Your task to perform on an android device: The Beech wood L-shaped sofa looks good. Compare the price of the Beech Wood L-Shape Sofa with similar products in the Homzmart app.
Image 0: 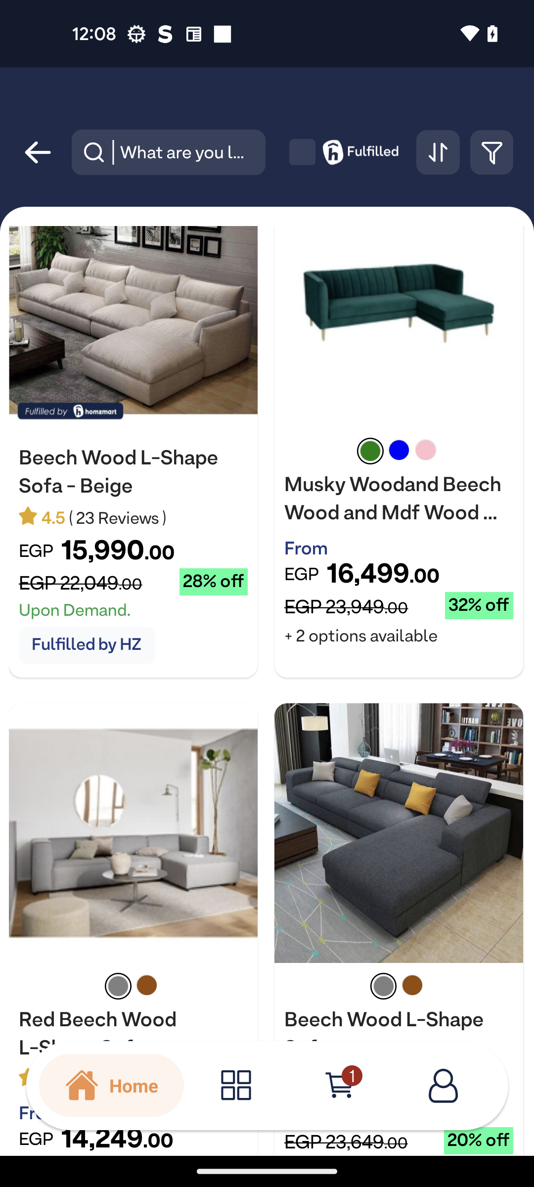
Open the Beech Wood L-Shape Sofa product
Step 0: click (140, 411)
Image 1: 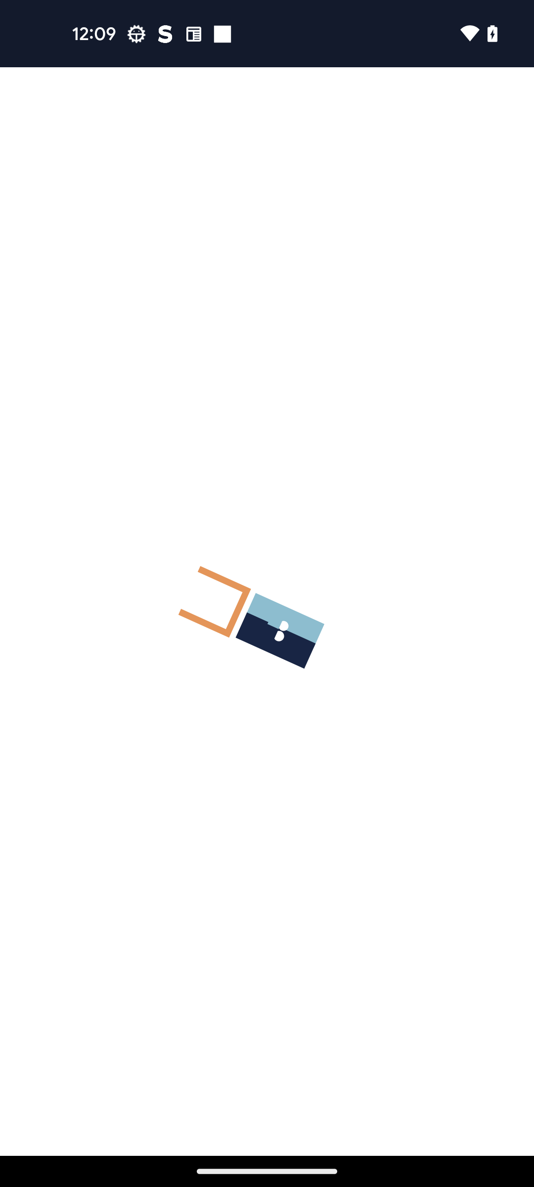
Open the Beech Wood L-Shape Sofa product
Step 1: wait
Image 2: 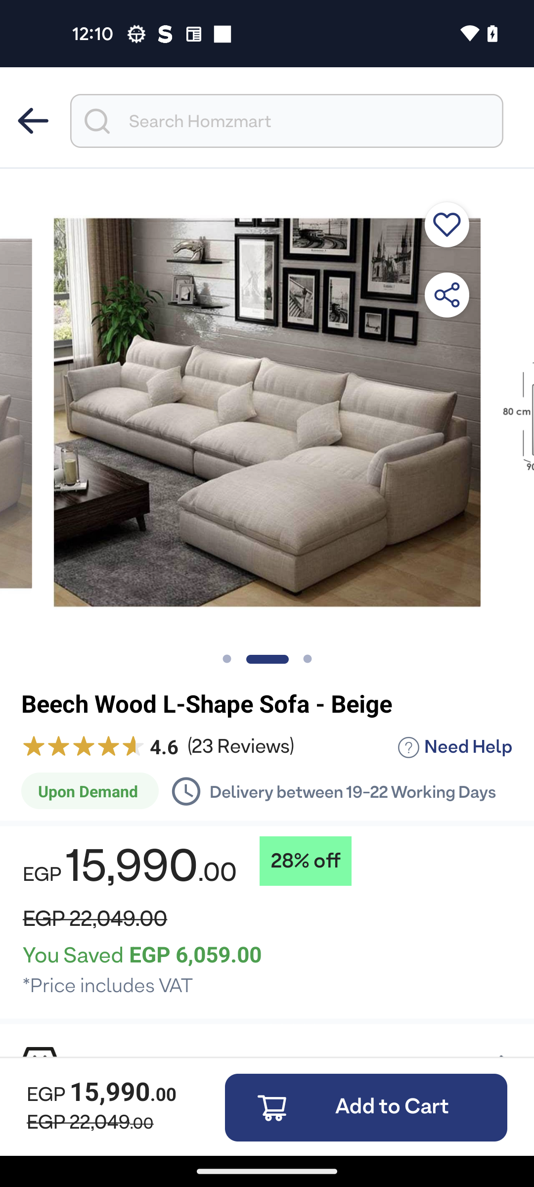
Swipe up to Related product
Step 2: scroll down
Image 3: 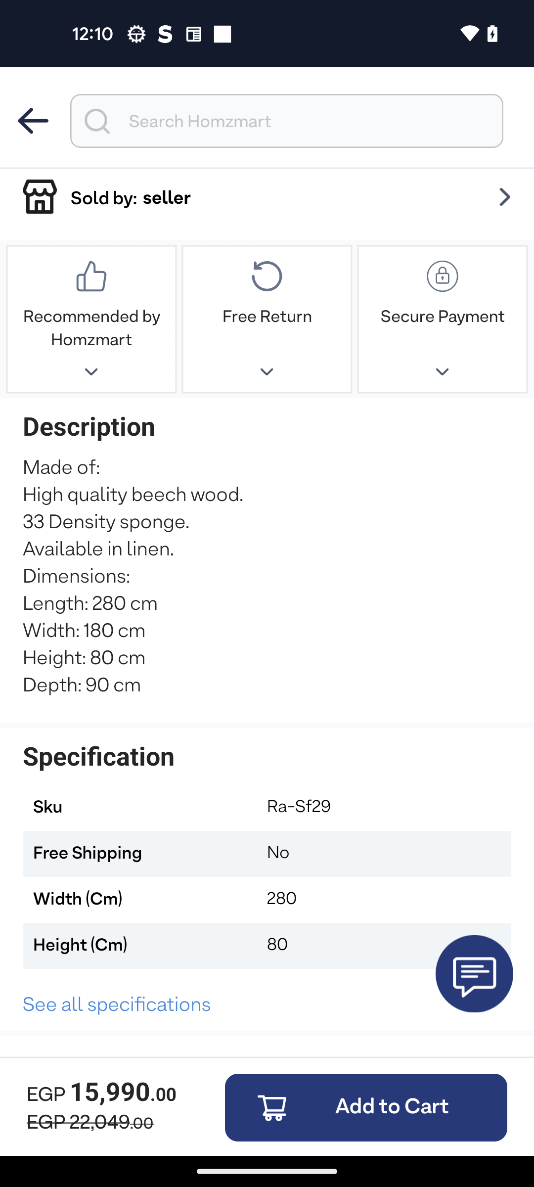
Swipe up to Related product
Step 3: scroll down
Image 4: 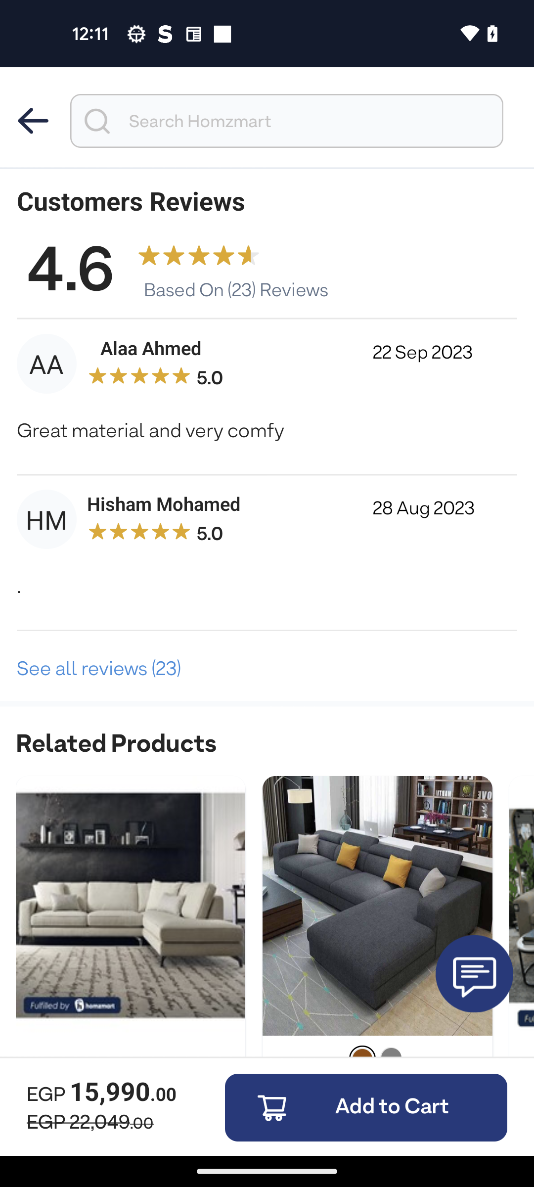
Swipe up to Related product
Step 4: scroll down